Your task to perform on an android device: Go to the Dmart Ready app and search for Nutralite Doodh Shakti Butter Spread.
Image 0: 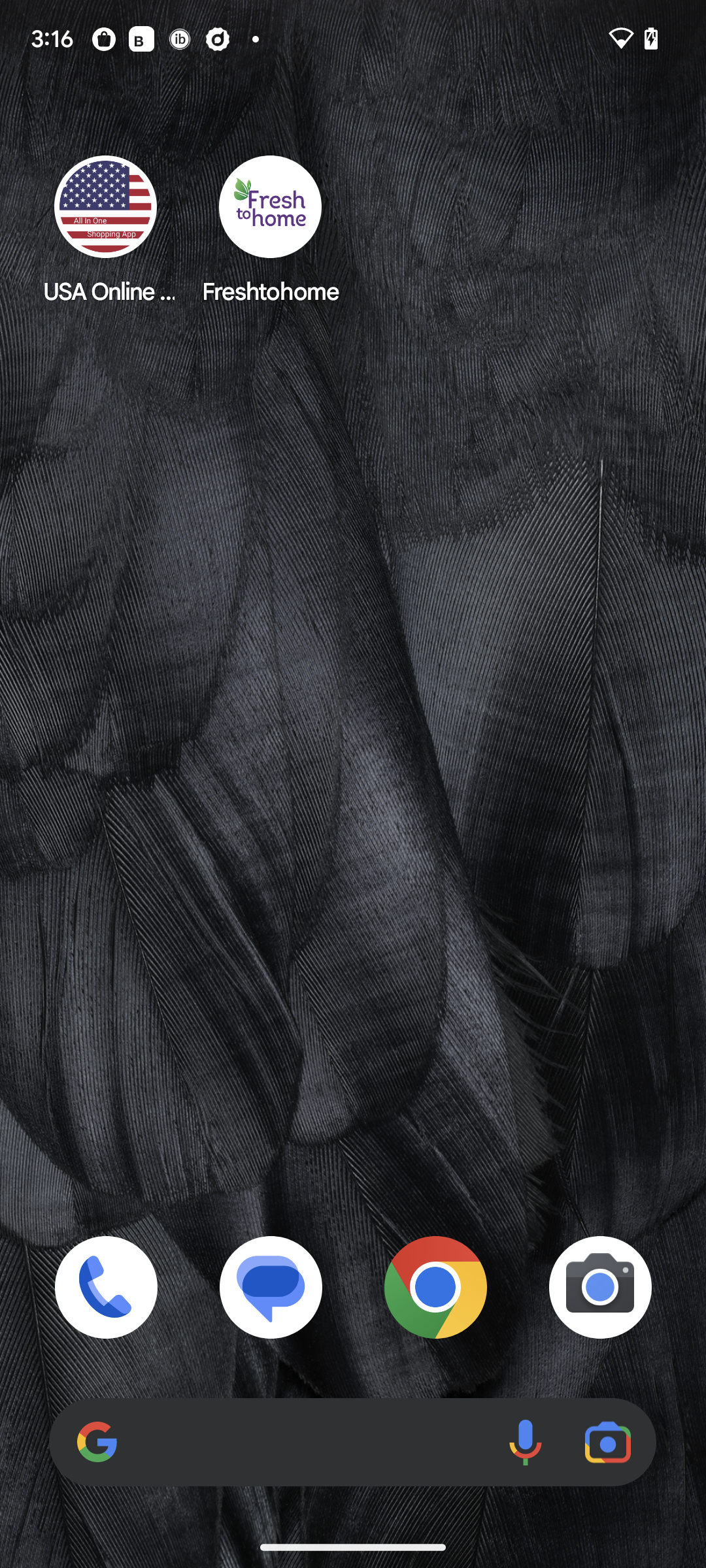
Open the Dmart Ready app.
Step 0: open app "DMart Ready"
Image 2: 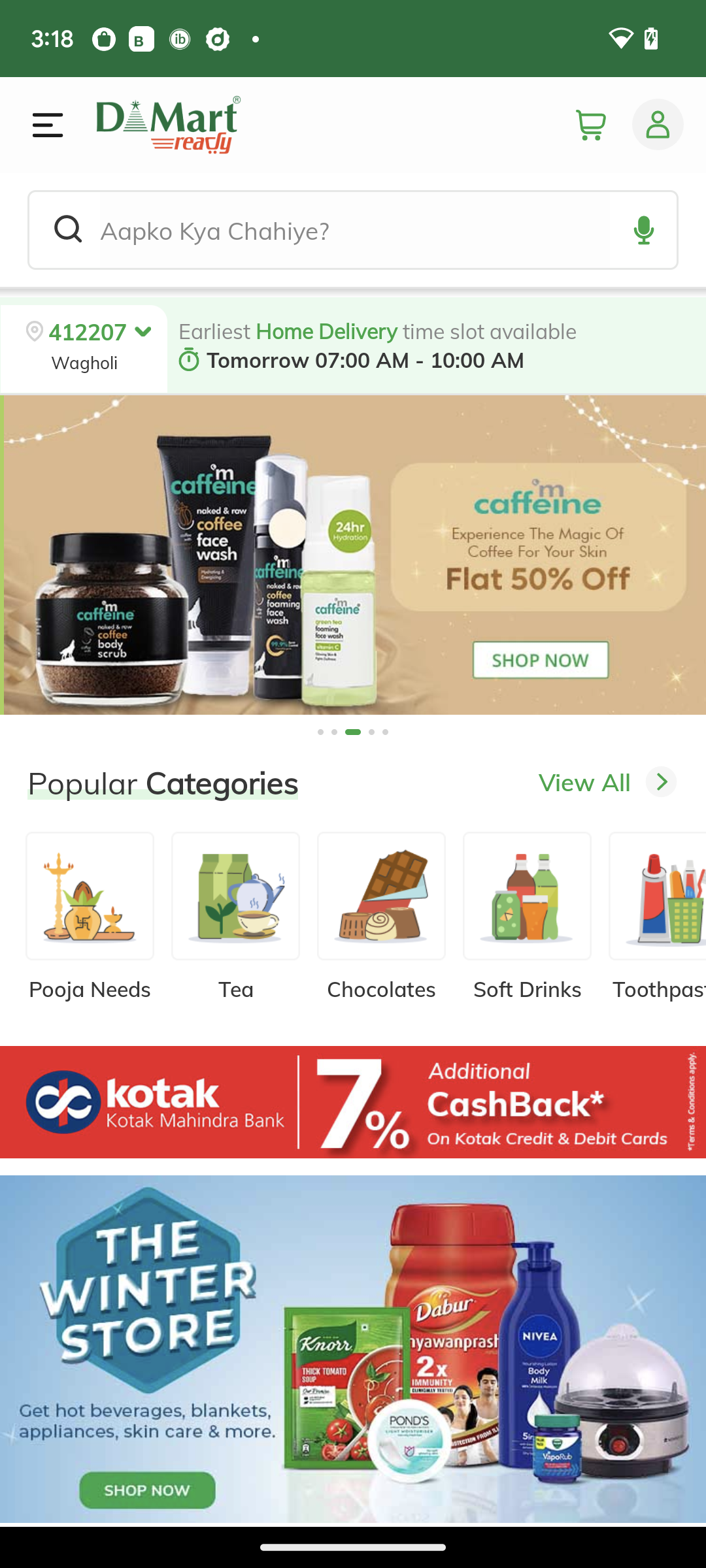
Click on the search bar at the top of the screen.
Step 2: click (354, 230)
Image 3: 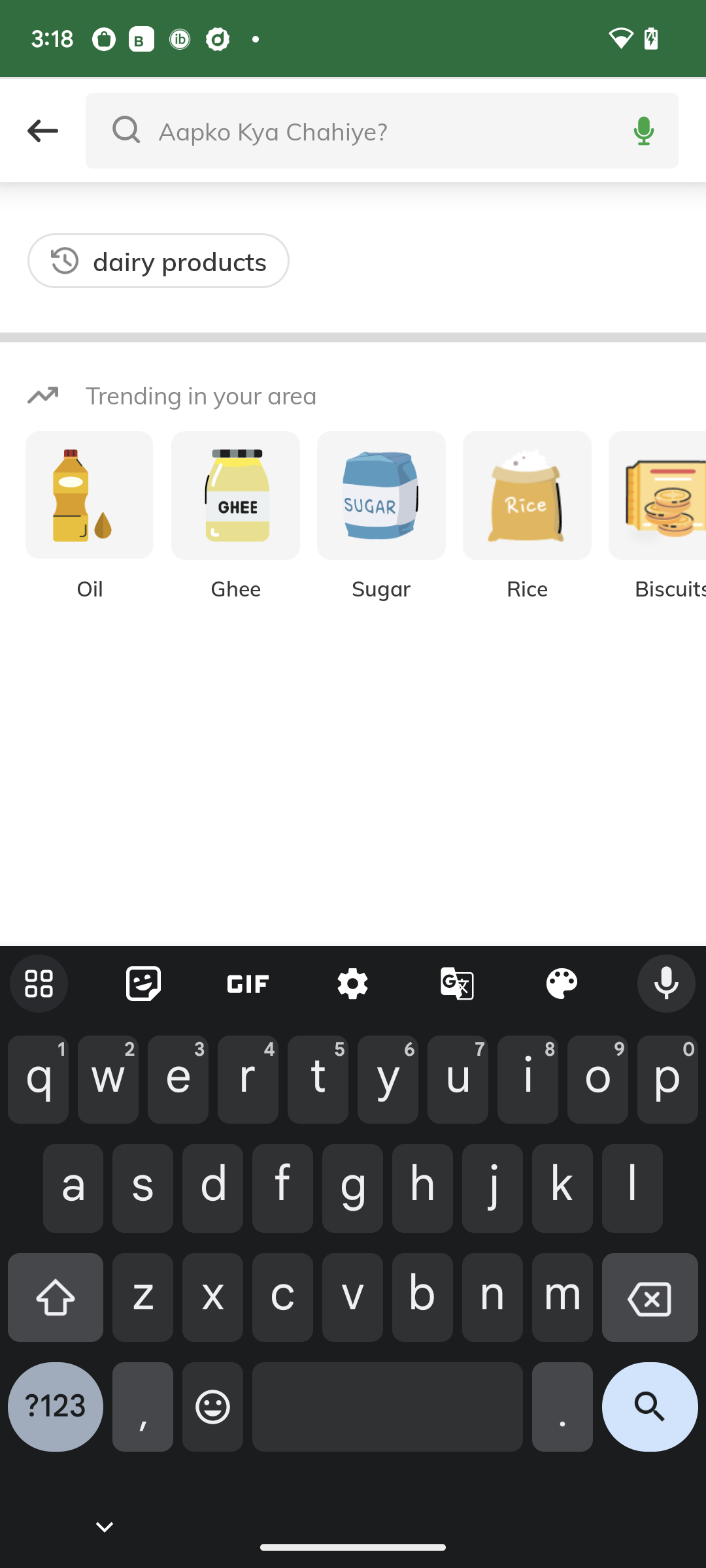
Type dairy products in the search bar.
Step 3: type "dairy products"
Image 4: 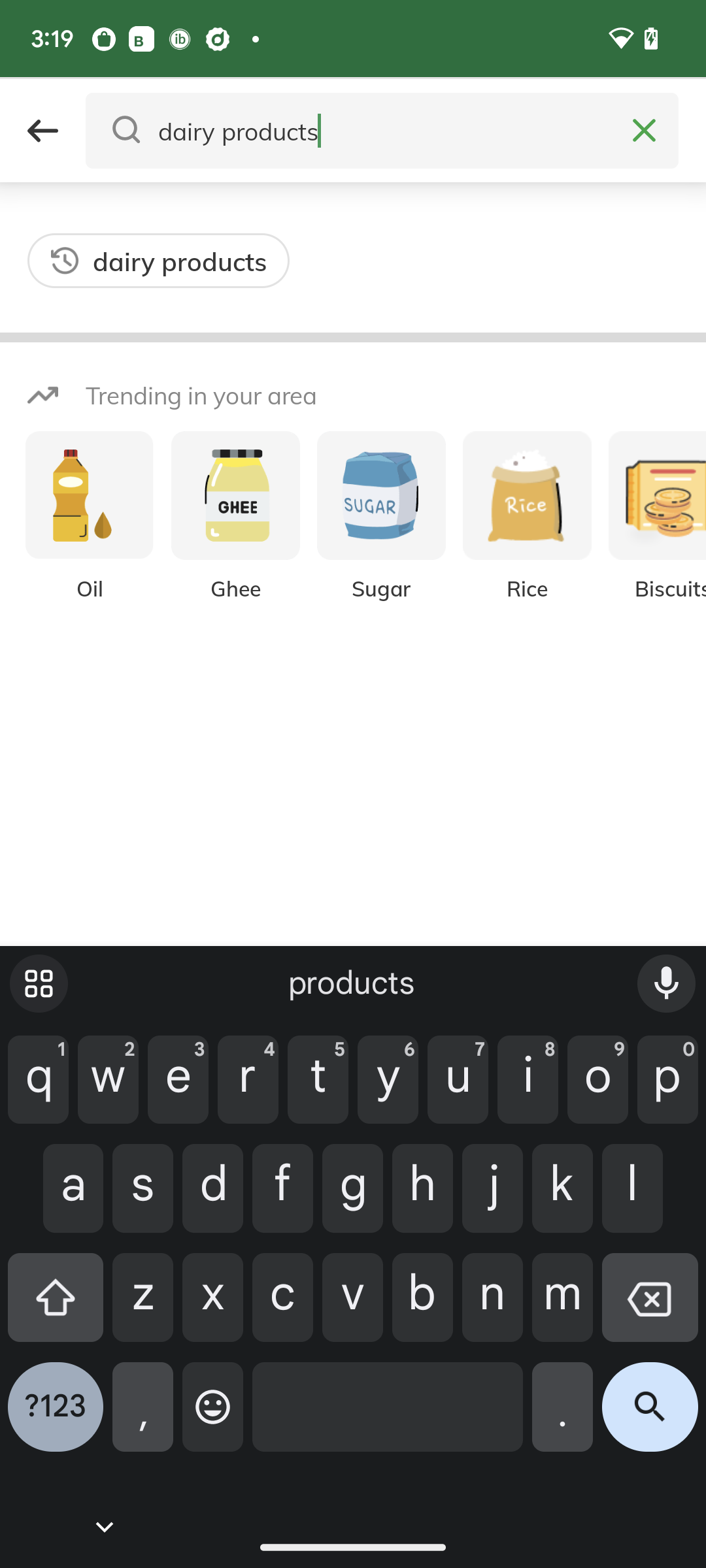
Click on the search icon at the bottom right corner of the screen.
Step 4: click (650, 1417)
Image 5: 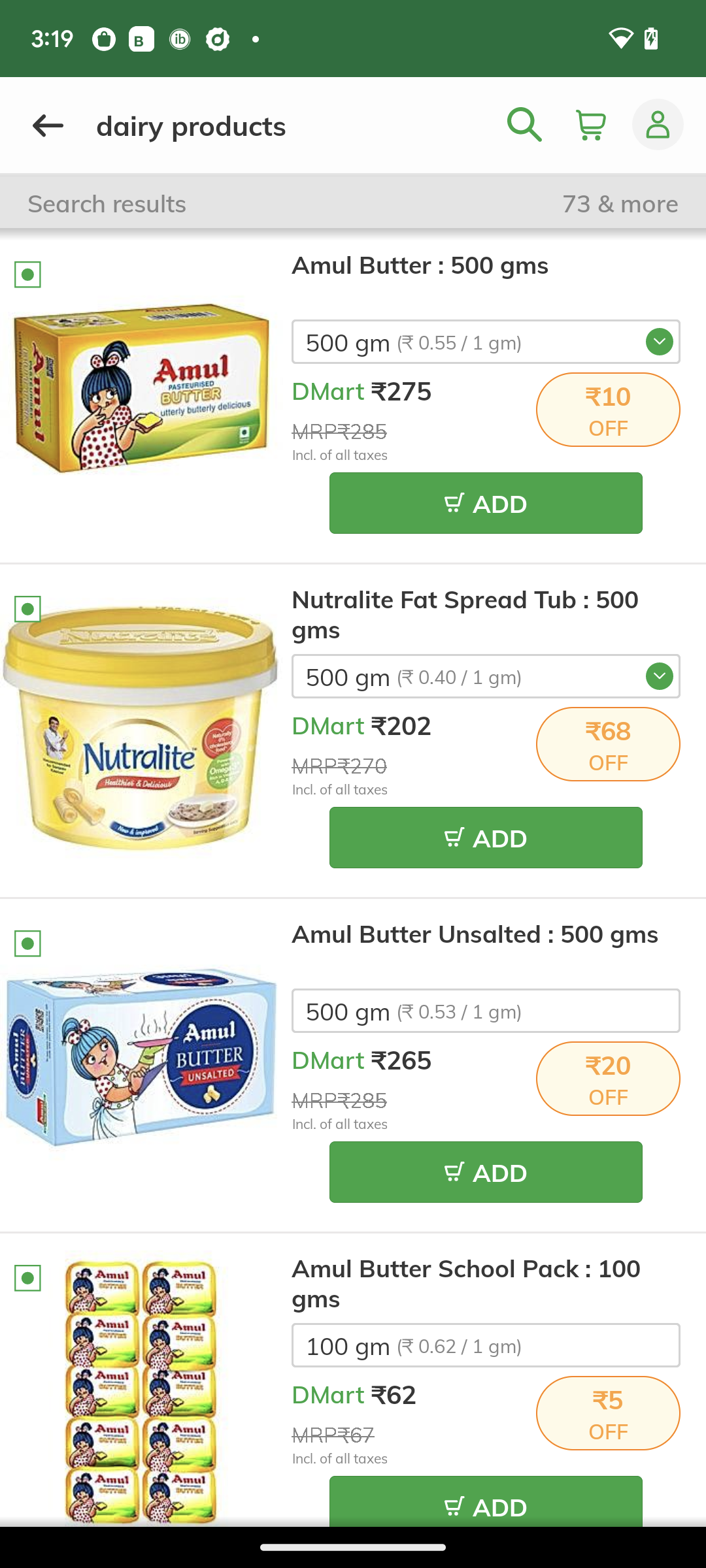
Scroll up
Step 5: scroll down